Your task to perform on an android device: In the Google Play Books & Audiobooks app, the present text size is difficult to read; thus, I want to increase the font size by more than 10%.
Image 0: 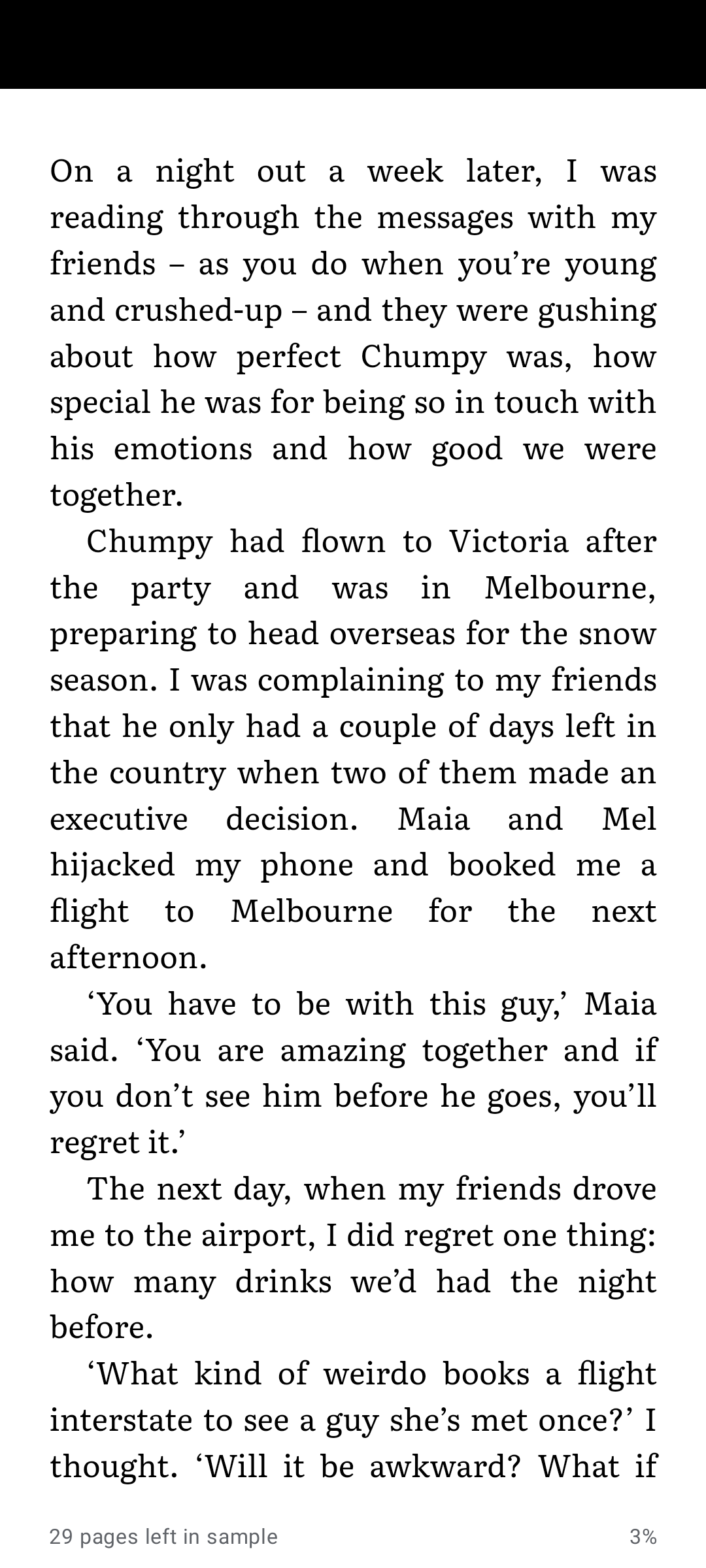
Tap on the screen to view Hidden Controls
Step 0: click (353, 828)
Image 1: 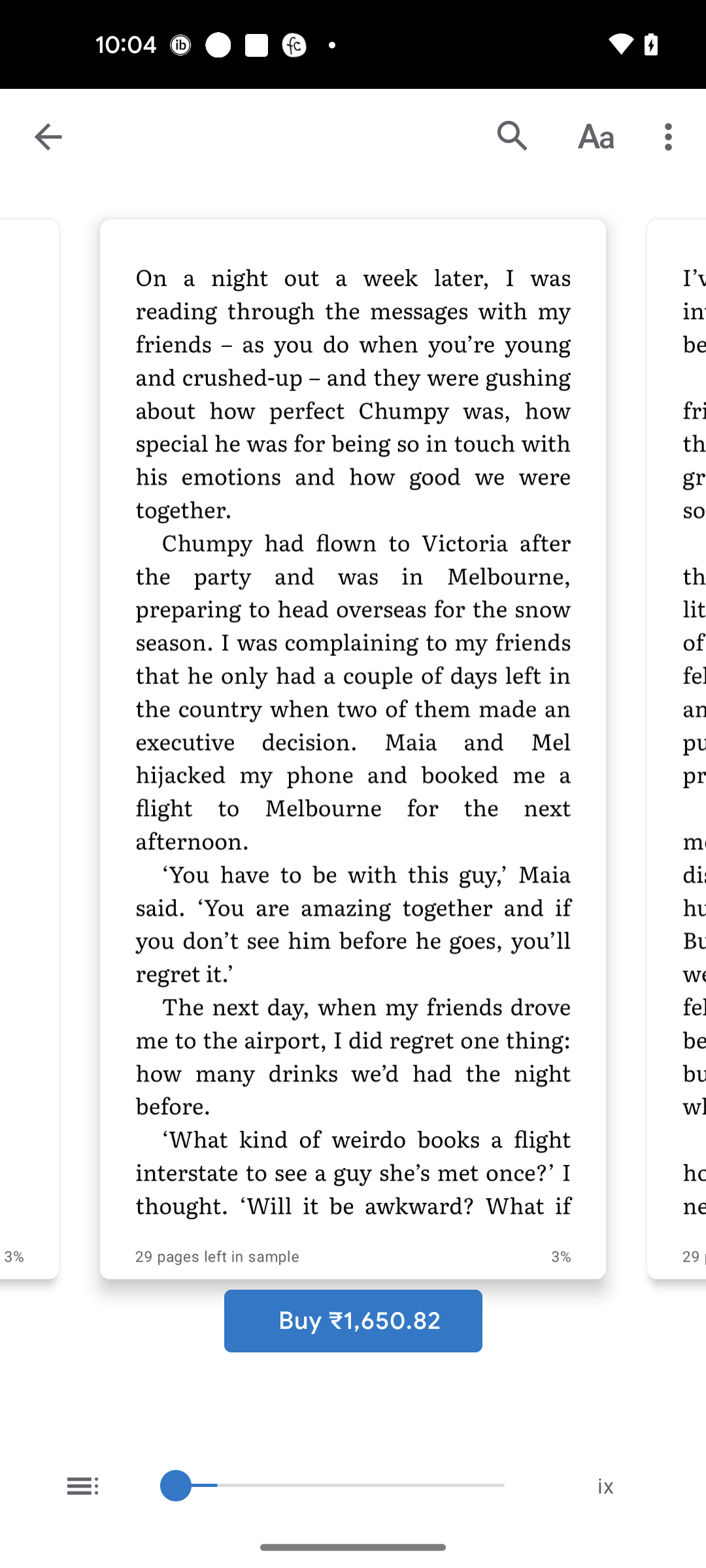
Click on the Font icon at the top right corner of the screen
Step 1: click (596, 137)
Image 2: 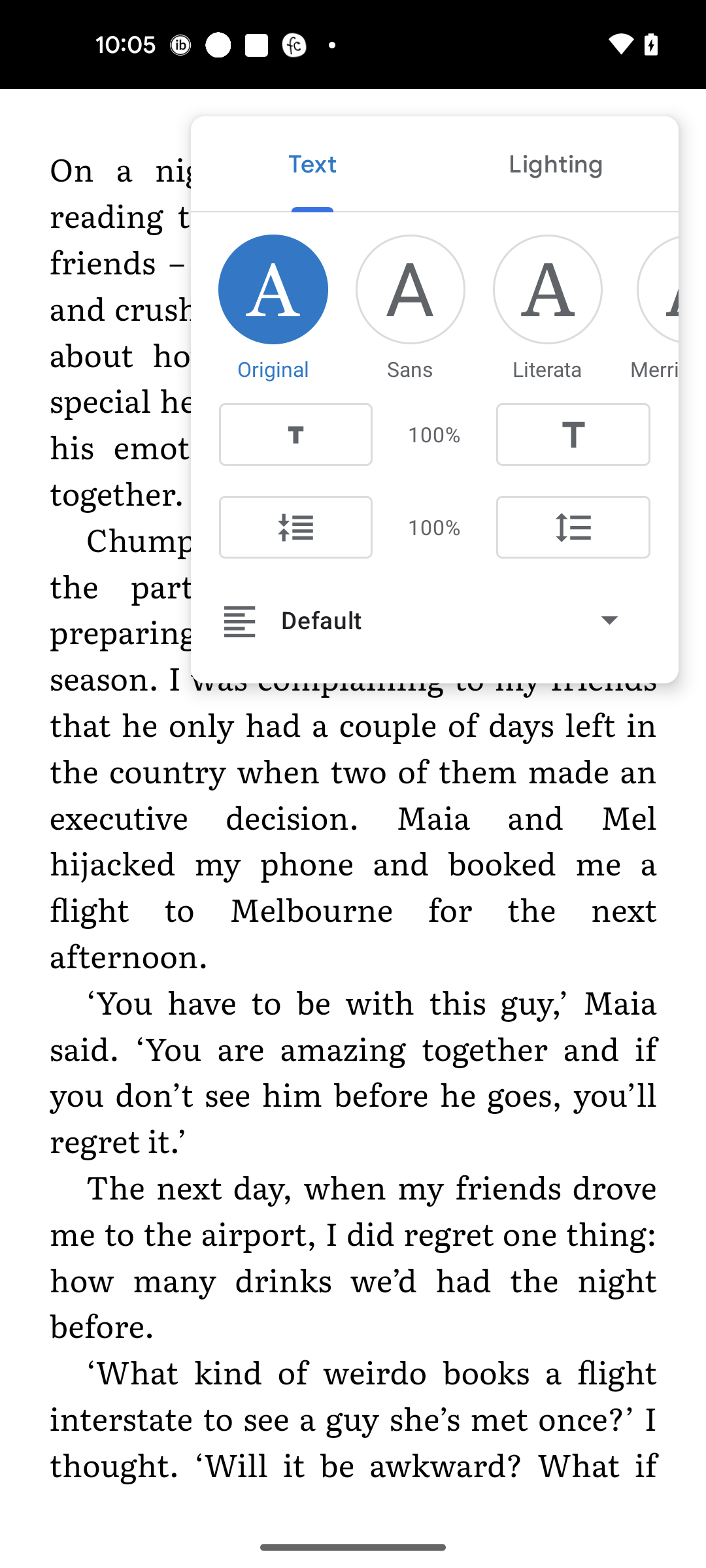
Click on the Large T icon to increase font size by 10%
Step 2: click (573, 434)